Your task to perform on an android device: Compose an email to Maria mentioning that the kid liked all the good sent by you especially the sports equipment for the motivation with the title Thank you for the Support at Maria.rossi1993@gmail.com in the Gmail app .
Image 0: 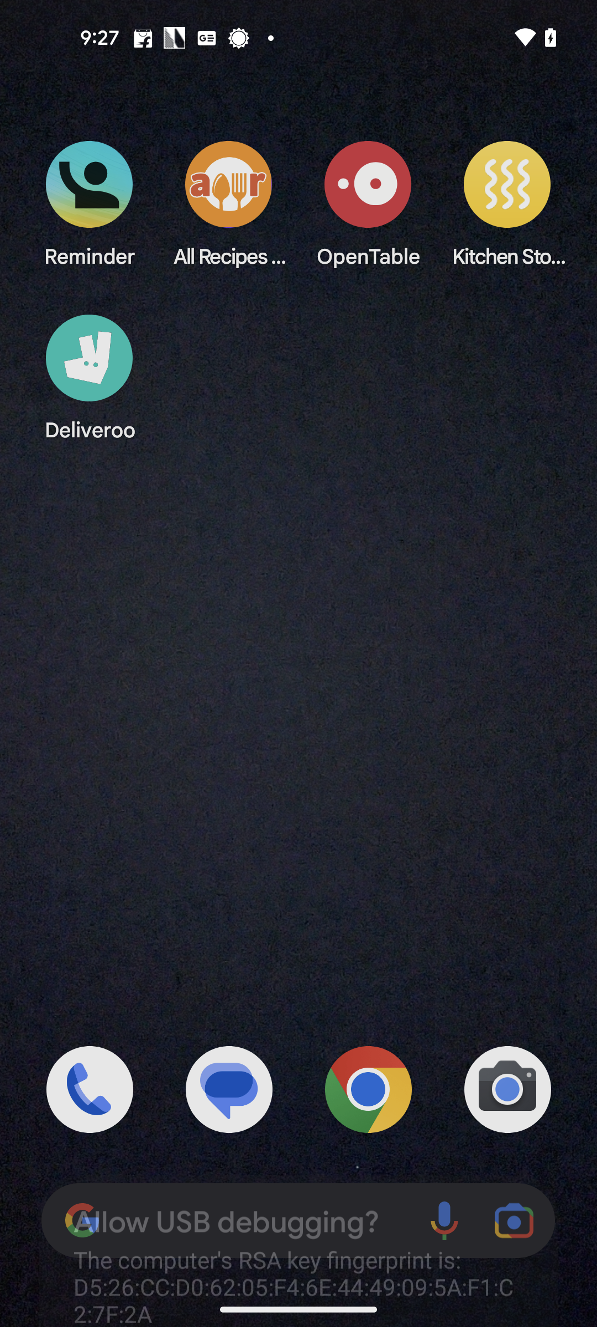
Open the Gmail app
Step 0: open app "Gmail"
Image 1: 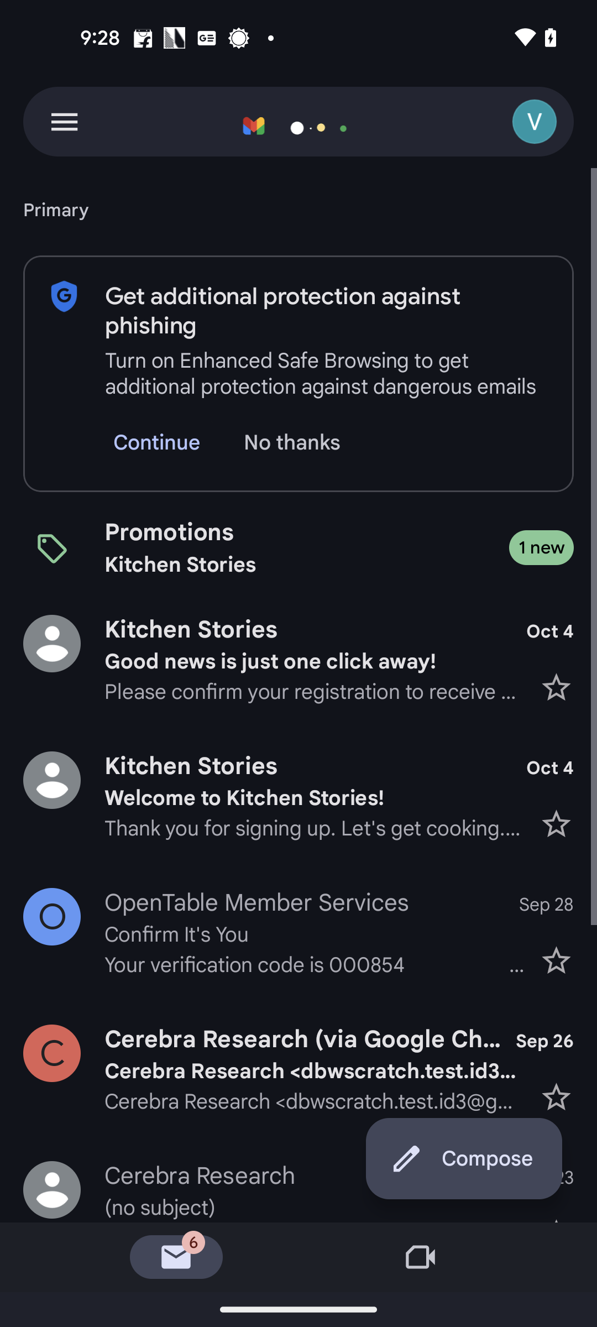
Click on the Compose button at the bottom right corner of the screen
Step 1: click (306, 1176)
Image 2: 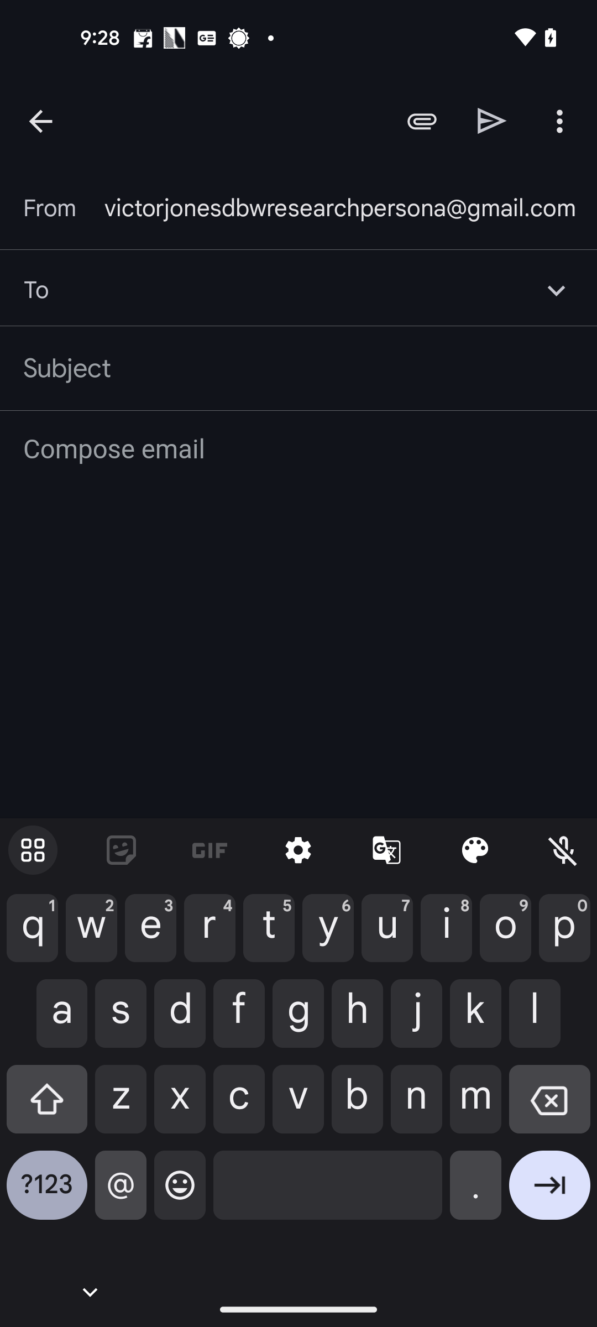
Enter the recipient mail id as Maria.rossi1993@gmail.com
Step 2: type "Maria.rossi1993@gmail.com"
Image 3: 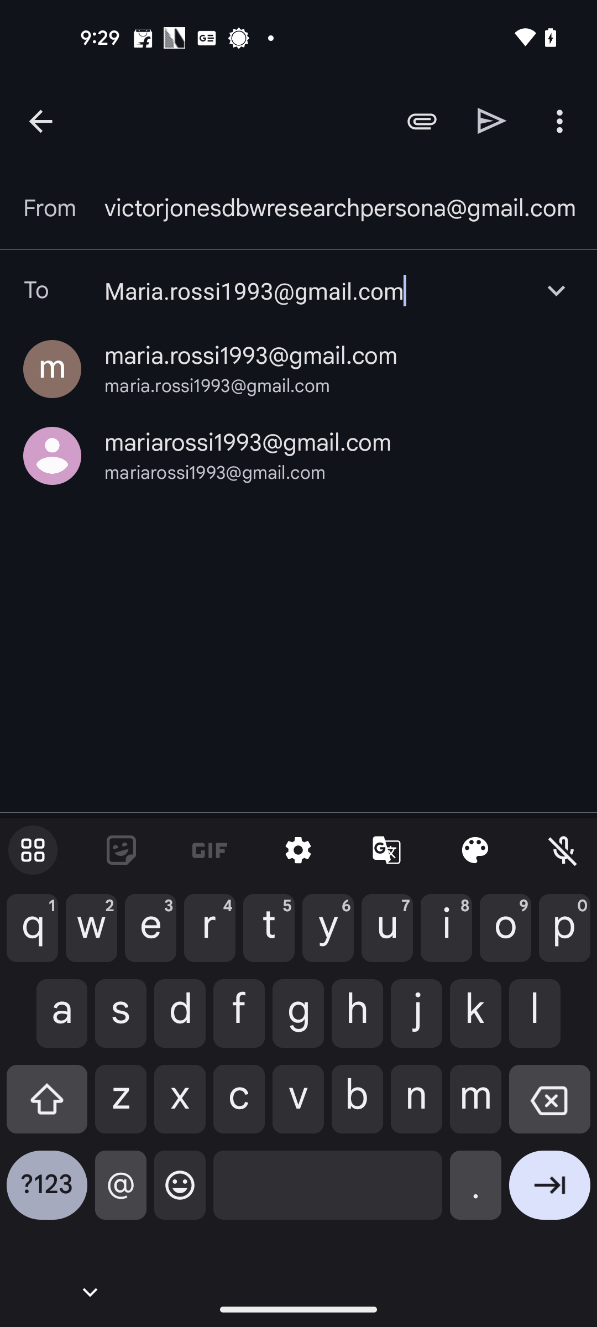
Click on the first resulted mail id
Step 3: click (251, 356)
Image 4: 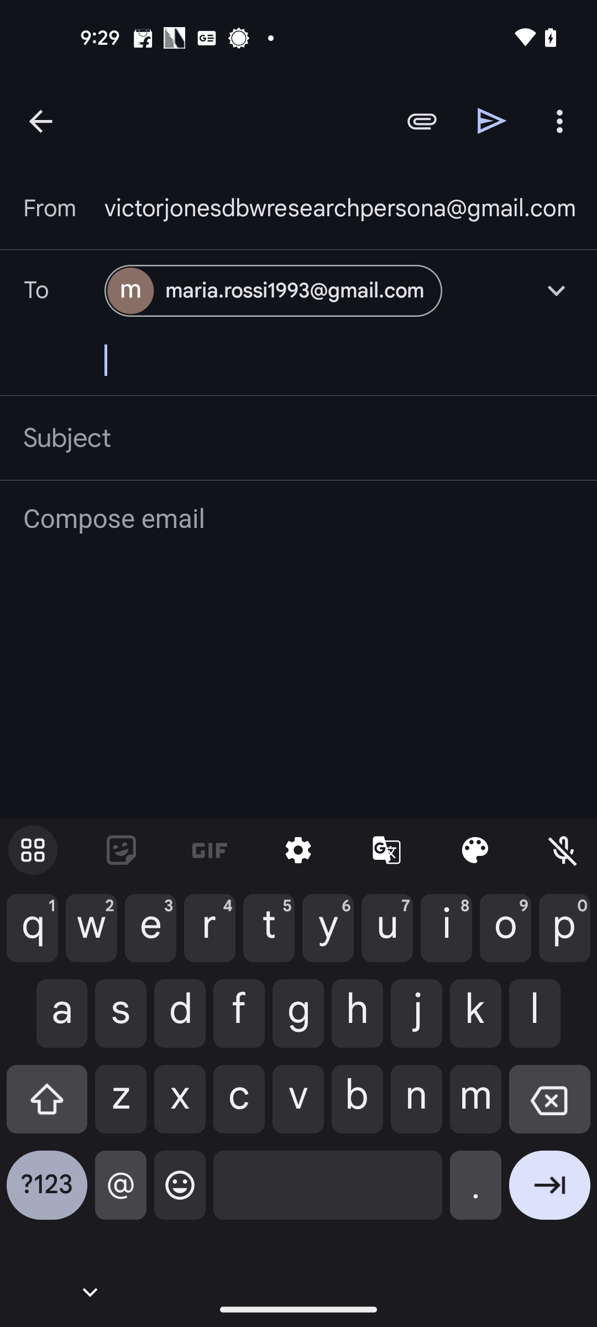
Go to the Subject column
Step 4: click (298, 438)
Image 5: 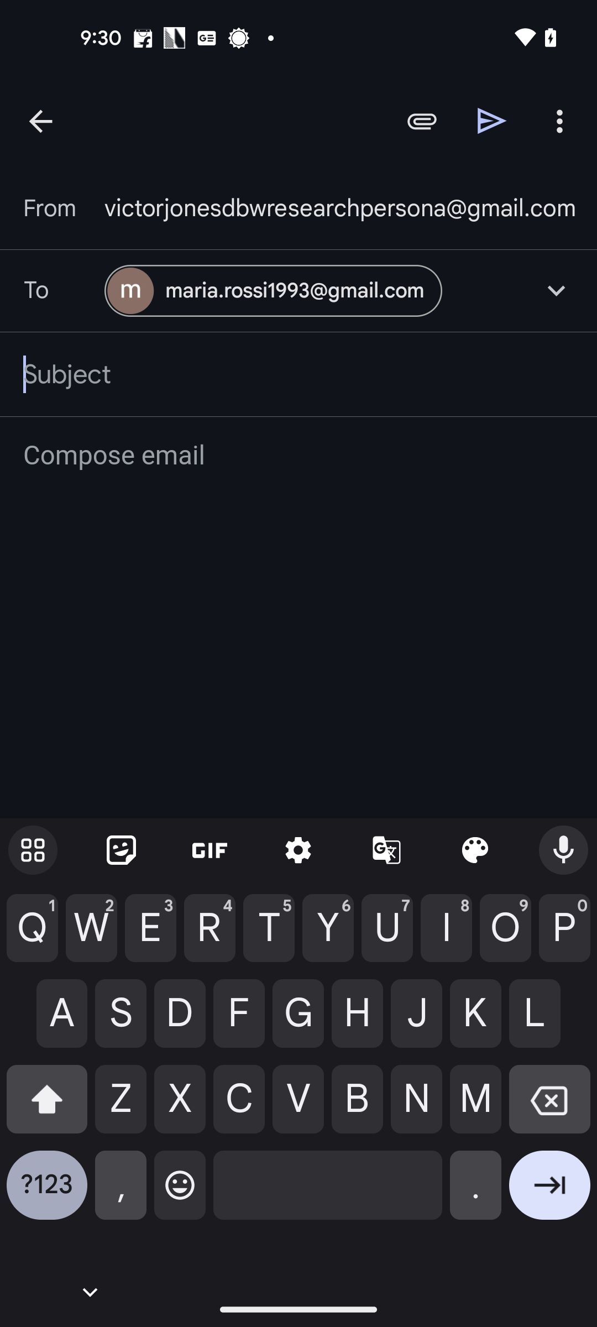
Add the subject as Thank you for the Support
Step 5: type "Thank you for the Support"
Image 6: 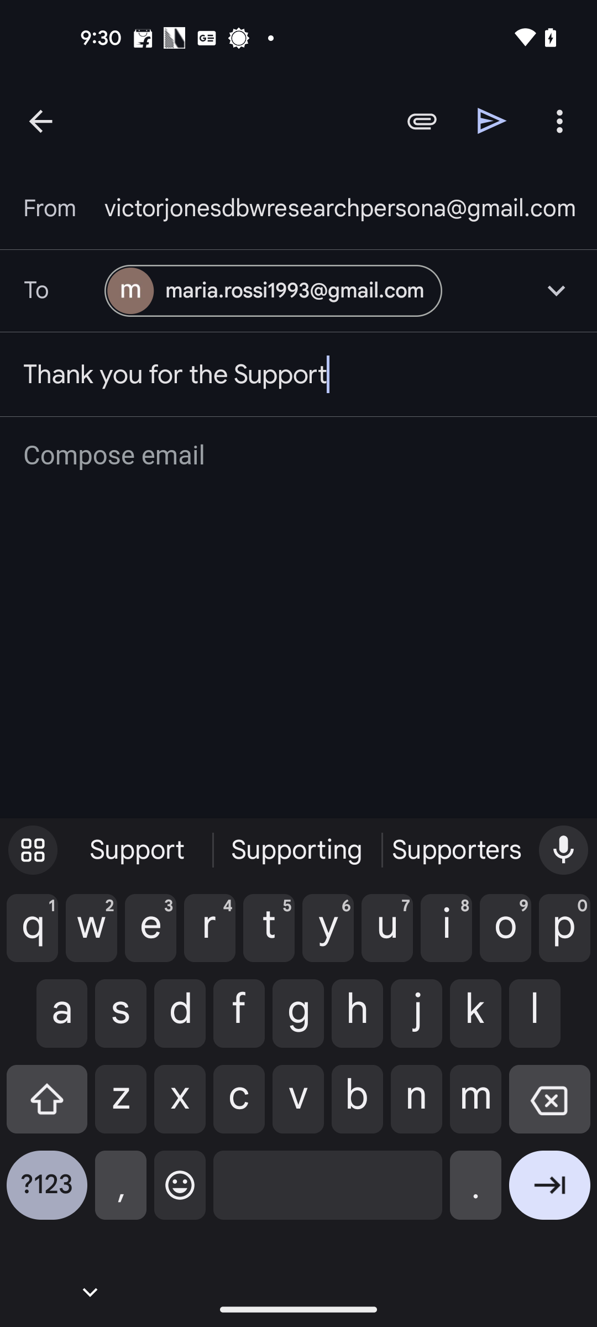
Click on the mail body
Step 6: click (300, 456)
Image 7: 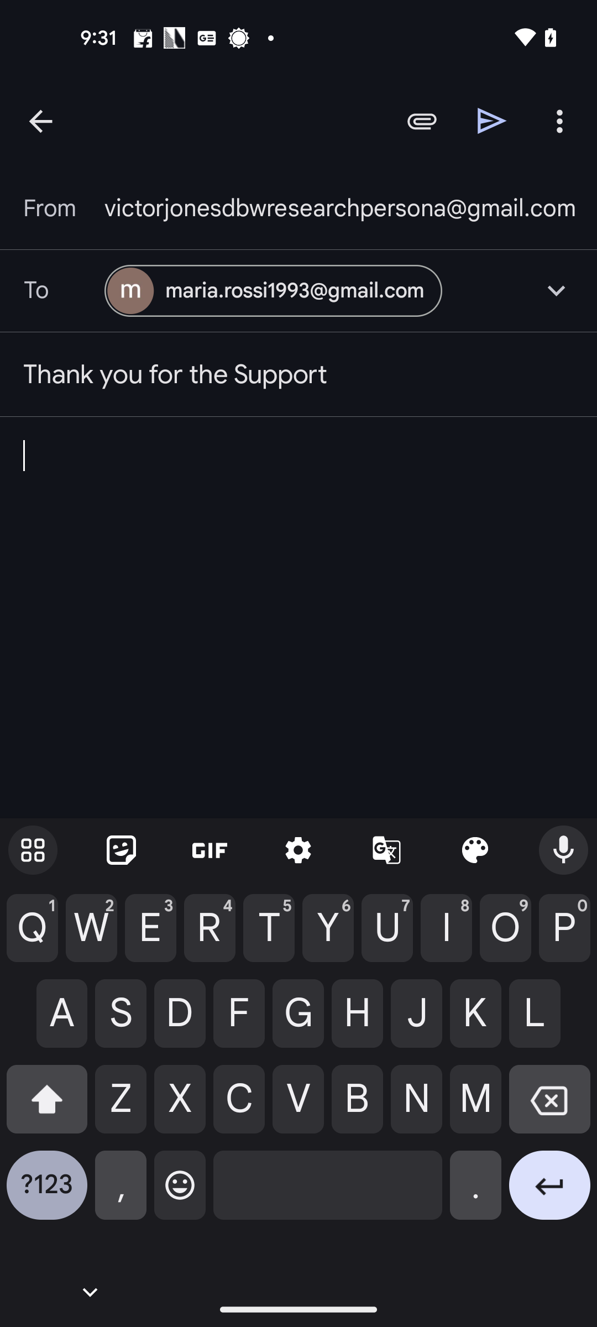
Type the kid liked all the good sent by you especially the sports equipment for the motivation in the body
Step 7: type "the kid liked all the good sent by you especially the sports equipment for the motivation"
Image 8: 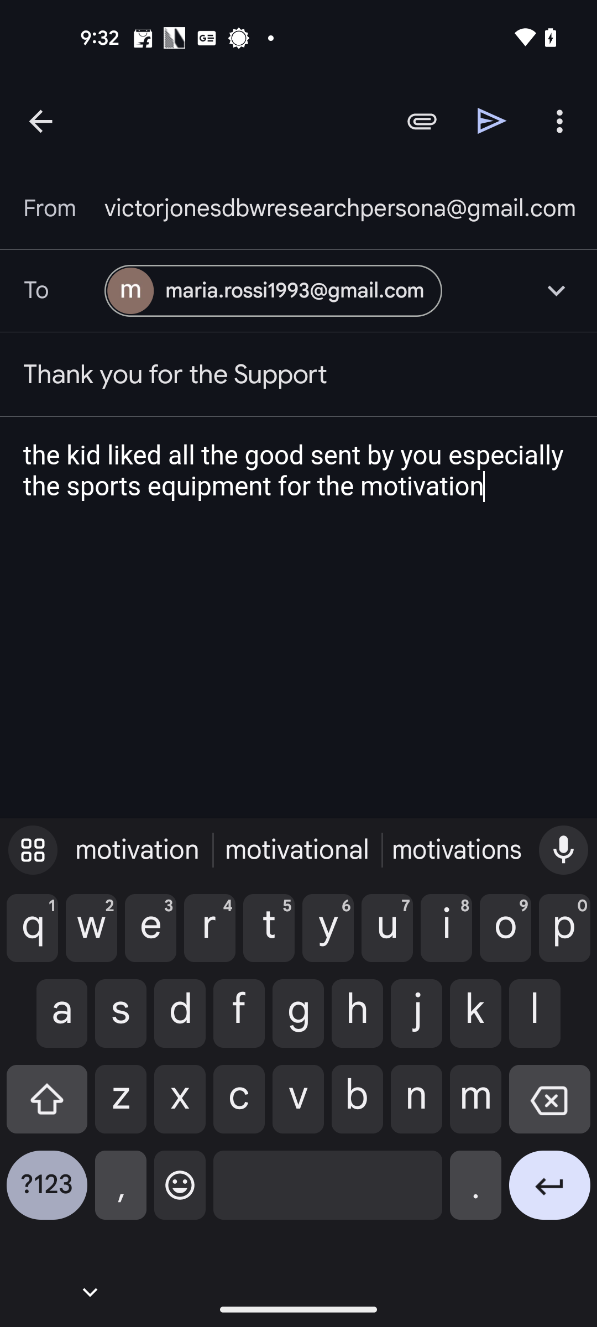
Click on the Send button at the top of the screen
Step 8: click (492, 121)